Your task to perform on an android device: In the Spotify app Share the XYZ playlist with dbwscratch.test.id3@gmail.com through Gmail
Image 0: 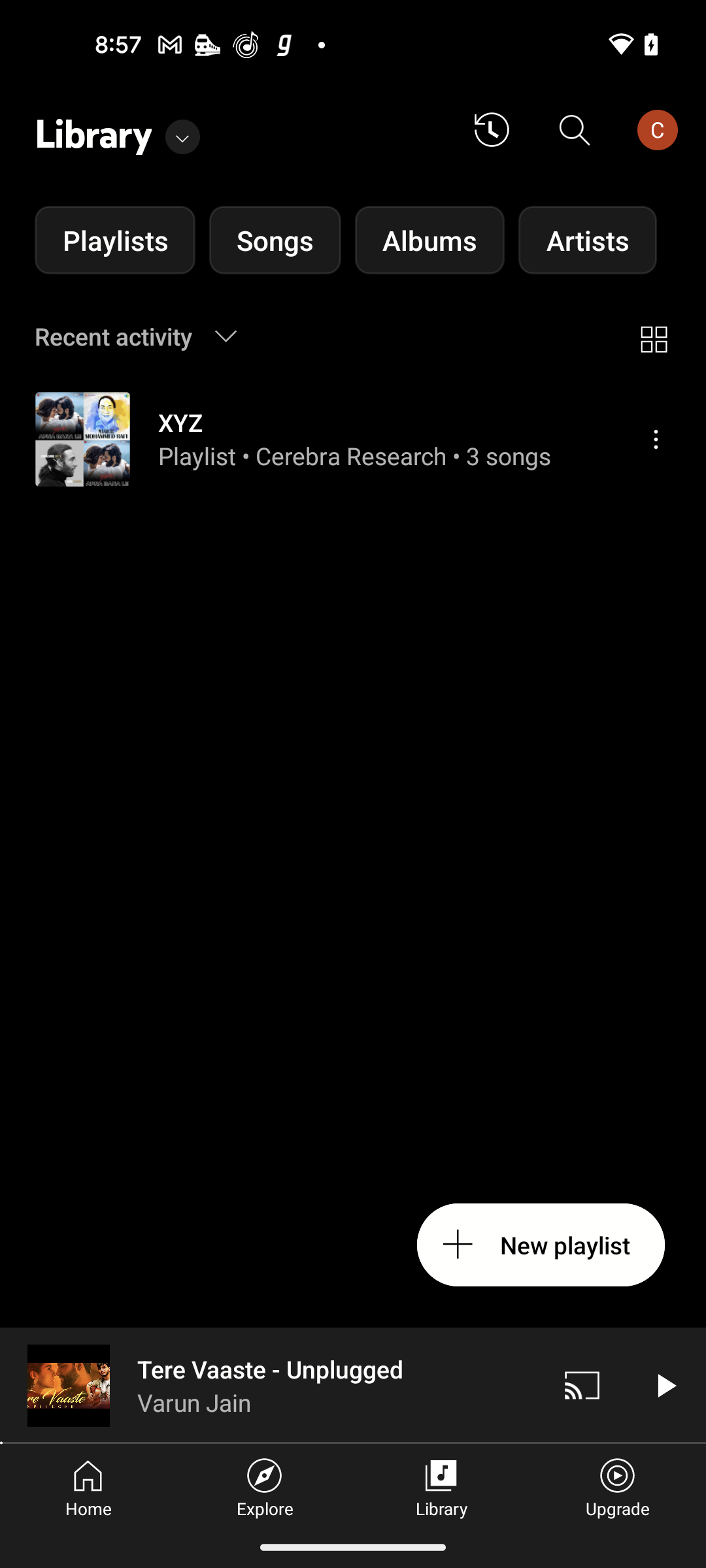
Open the Spotify app
Step 0: open app "Spotify"
Image 1: 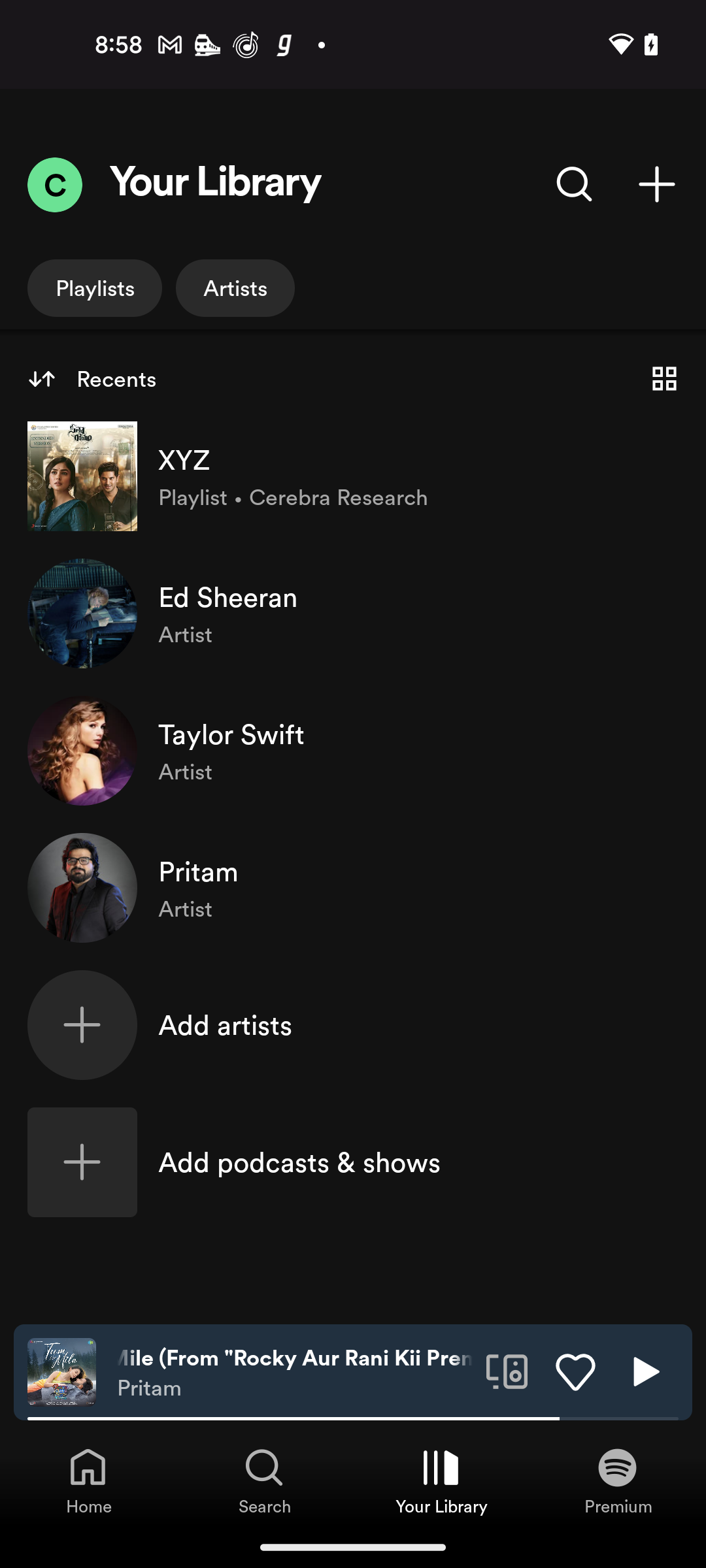
Click on the XYZ playlist
Step 1: click (418, 460)
Image 2: 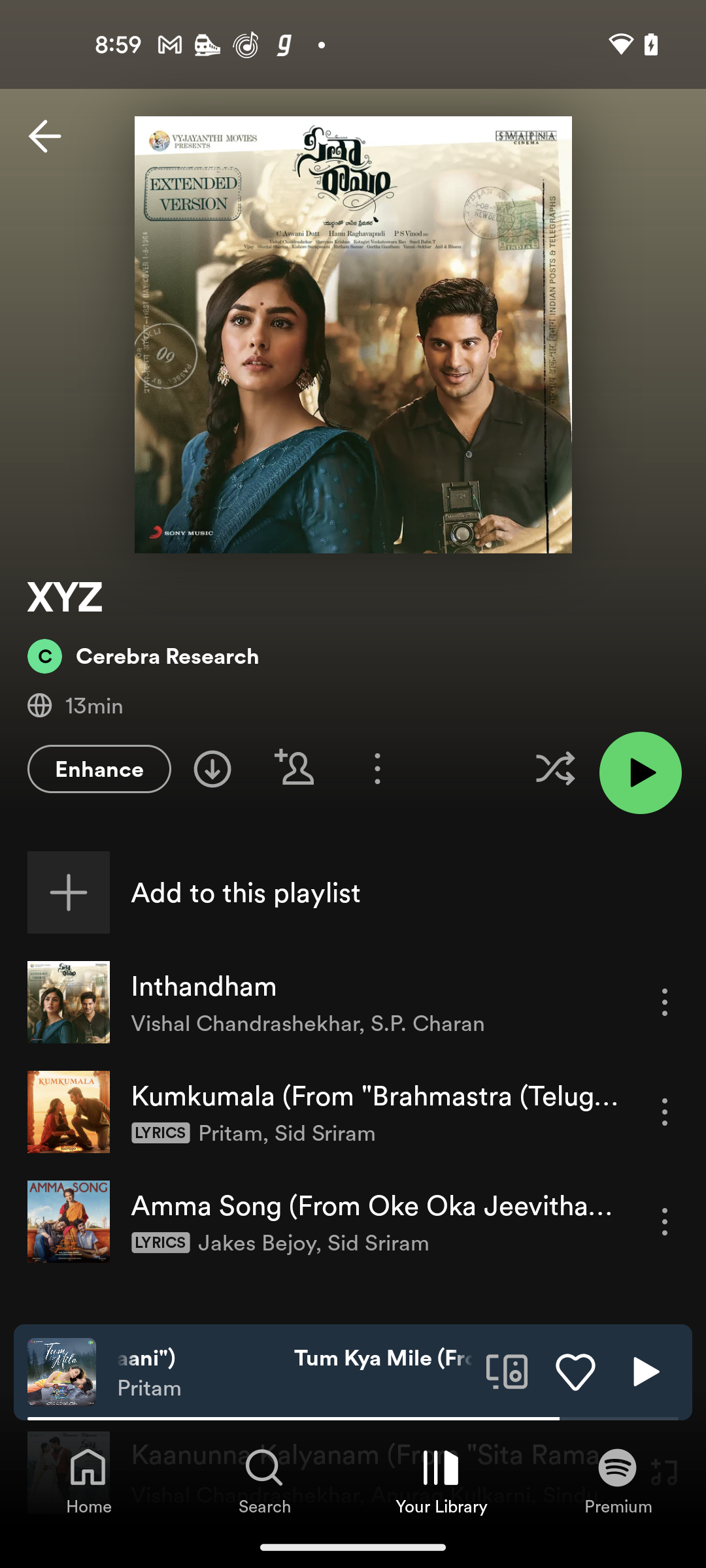
Click on three dots of XYZ playlist
Step 2: click (377, 768)
Image 3: 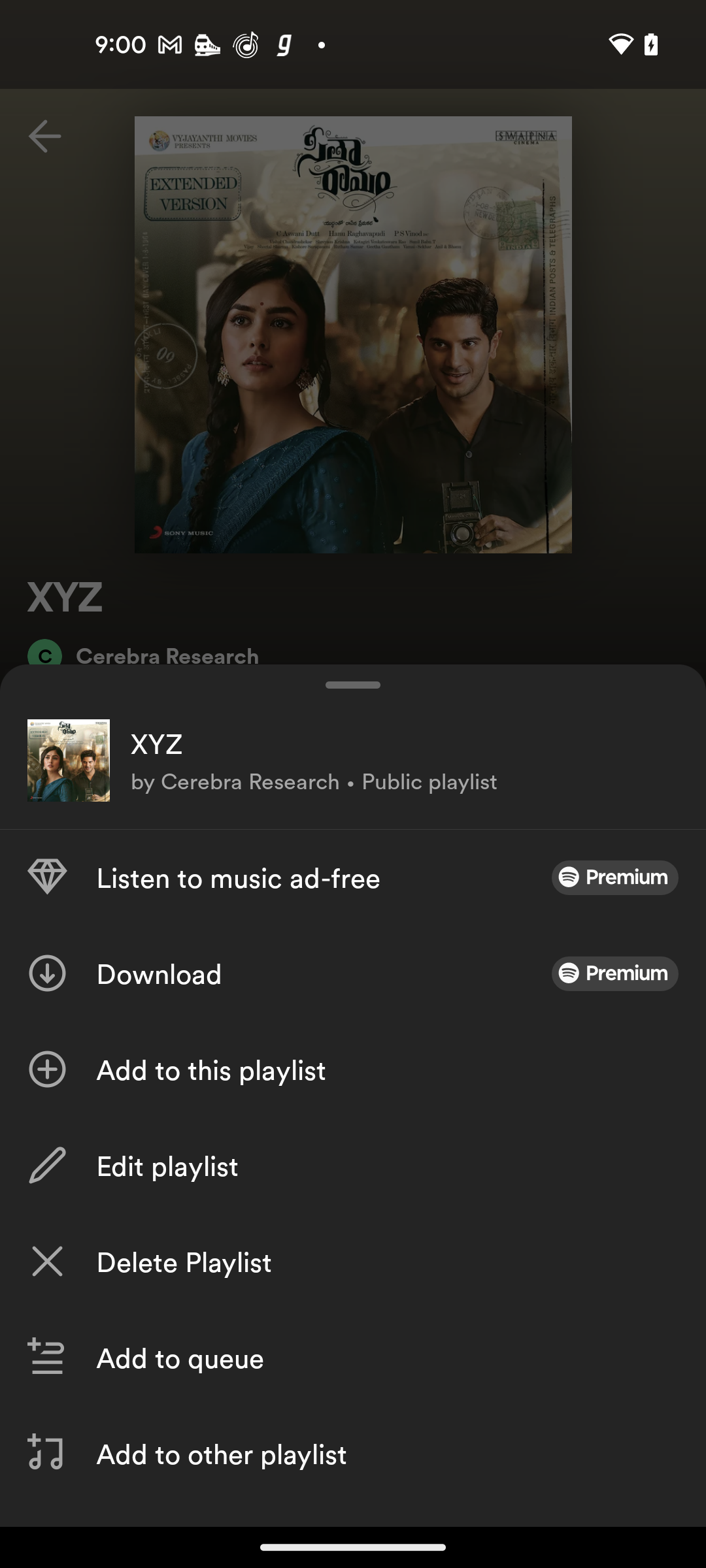
Swipe up for the Share option
Step 3: scroll down
Image 4: 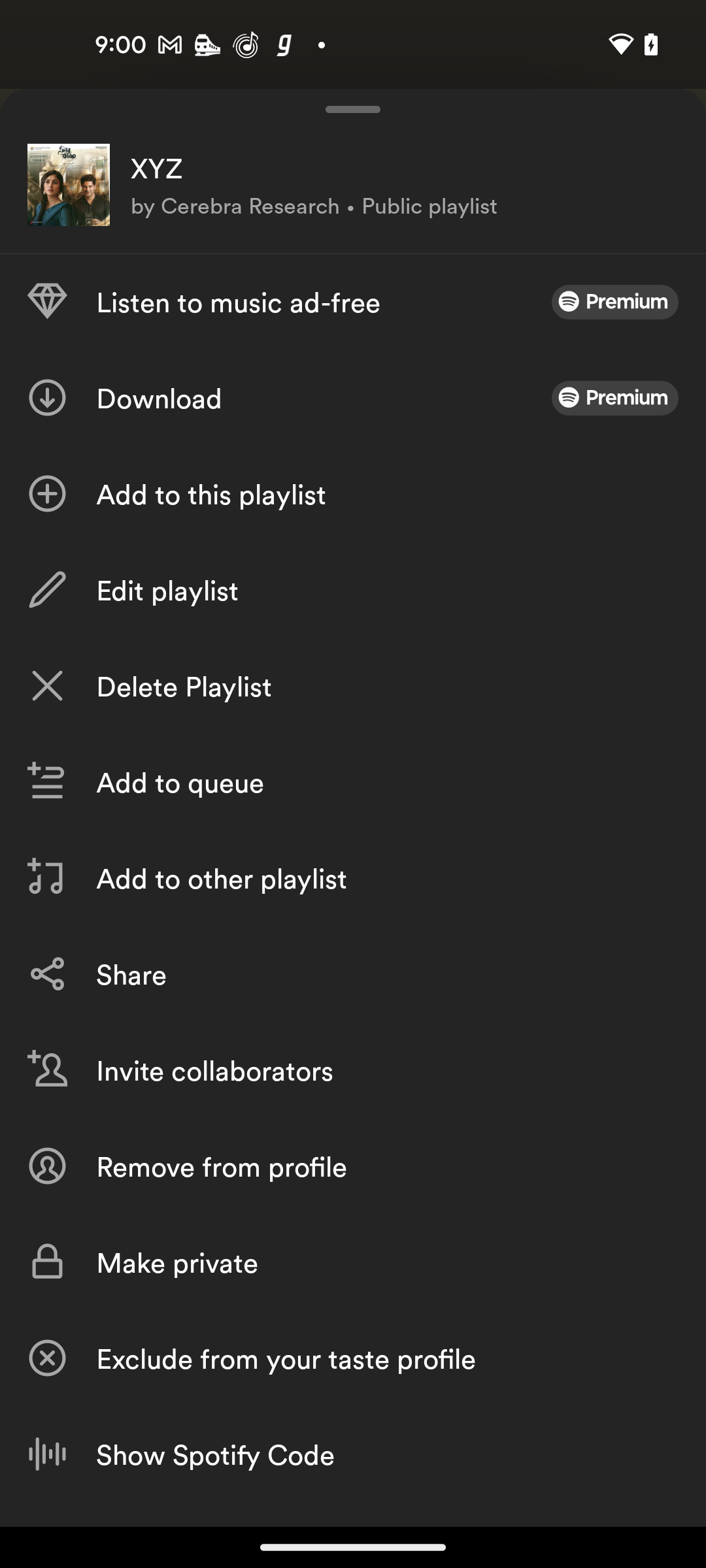
Click on the Share option
Step 4: click (387, 975)
Image 5: 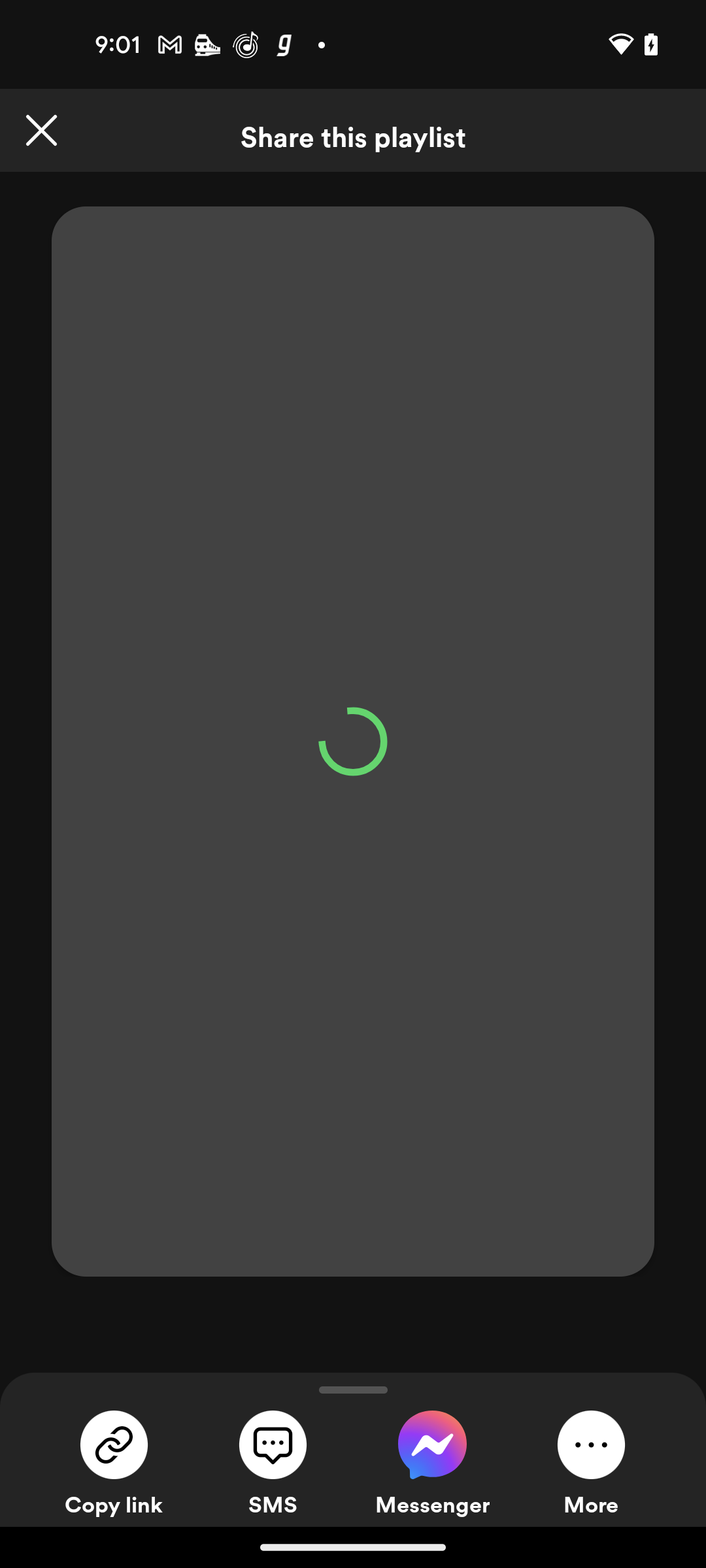
Click on More section at the bottom right corner
Step 5: click (592, 1460)
Image 6: 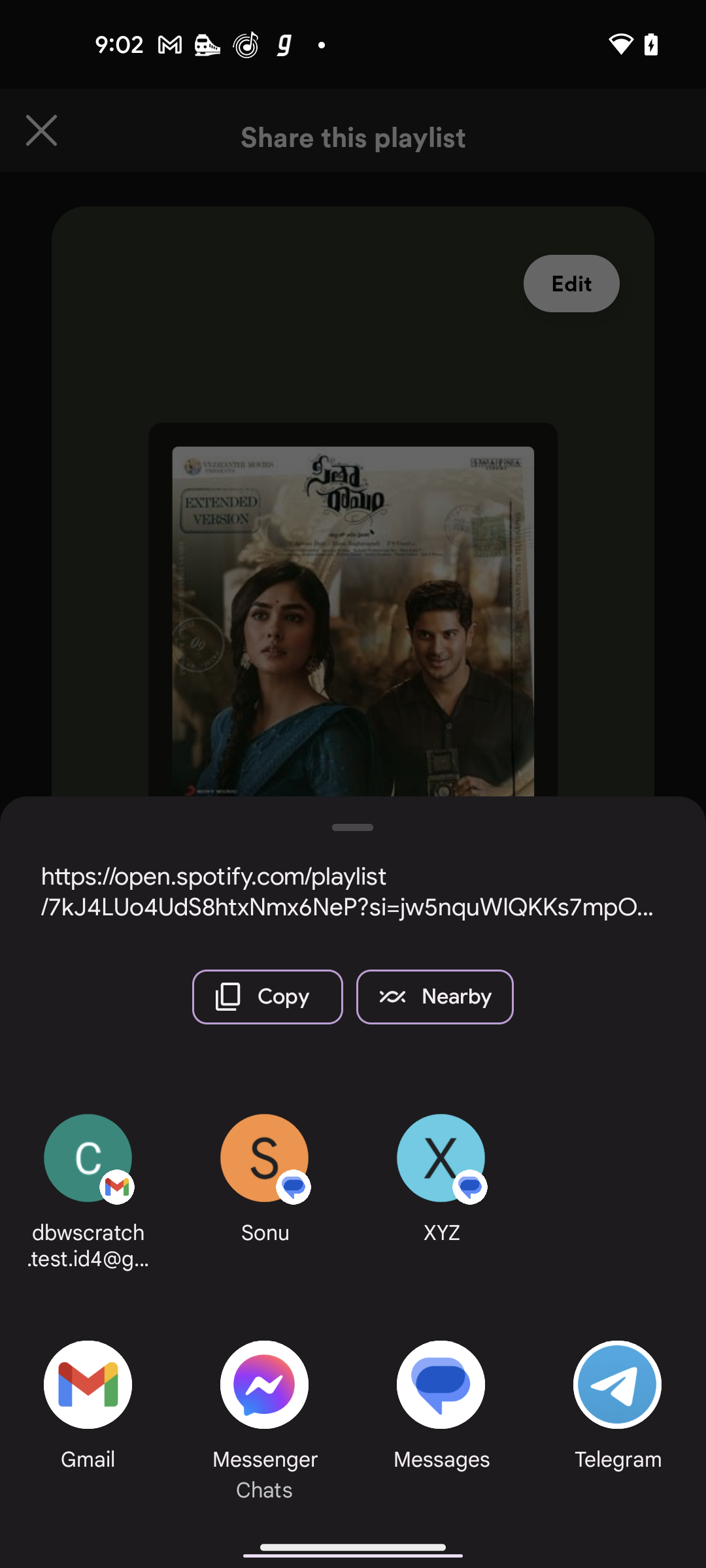
Click on Gmail app at the bottom left corner
Step 6: click (87, 1384)
Image 8: 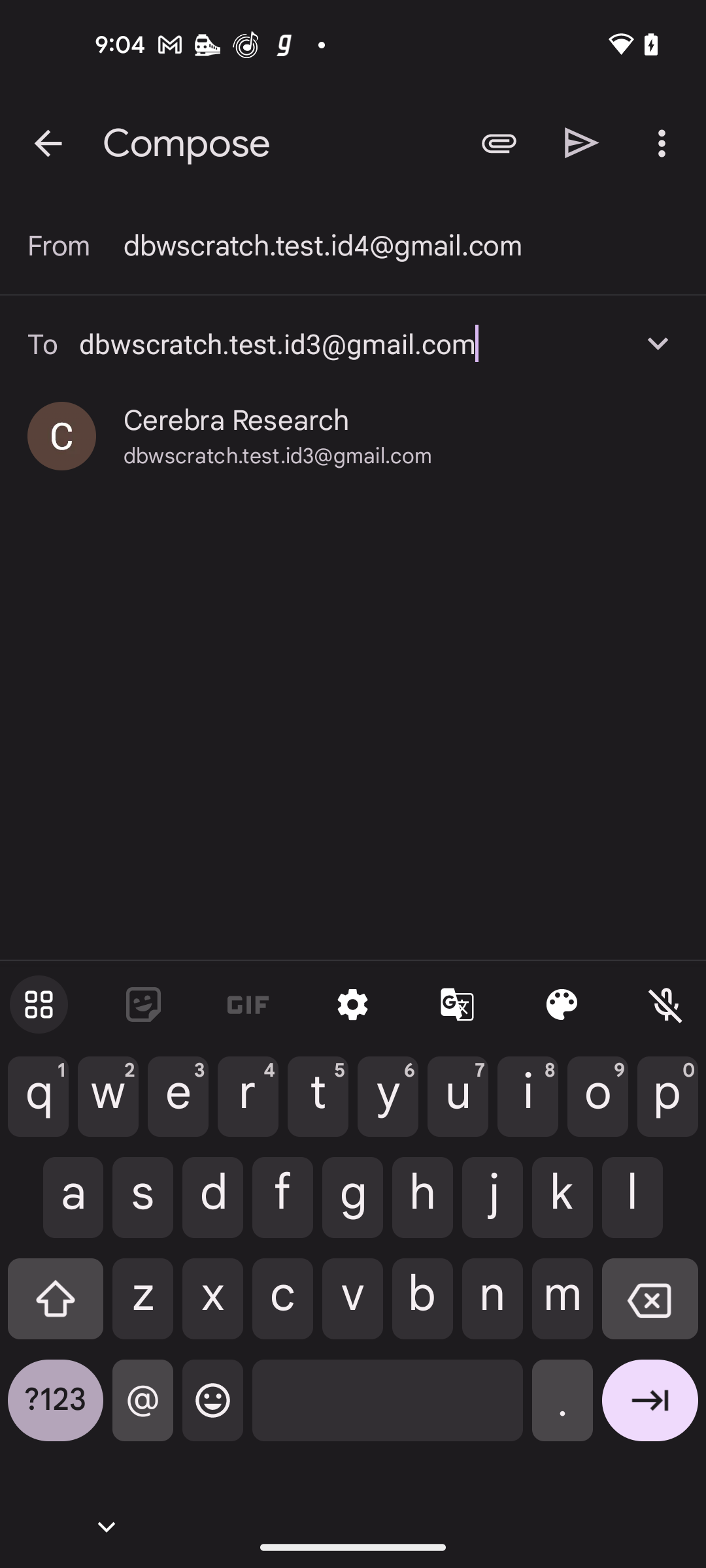
Select Cerebra Research id
Step 8: click (401, 436)
Image 9: 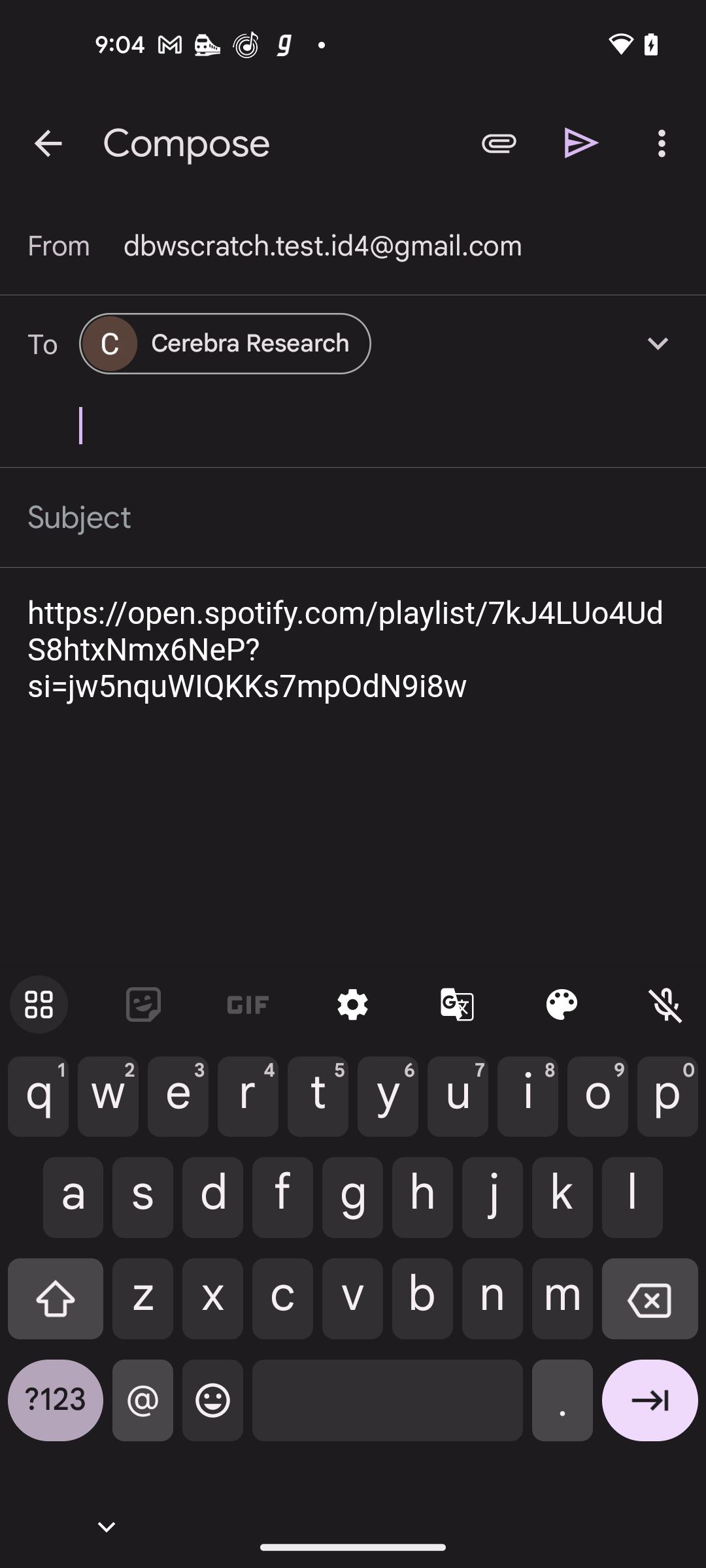
Click on the send button at the top right side
Step 9: click (582, 142)